Your task to perform on an android device: Use the Tata CLiQ app to check the product description for the iBELL MS06-16 Cordless Rechargeable Electric Screwdriver.
Image 0: 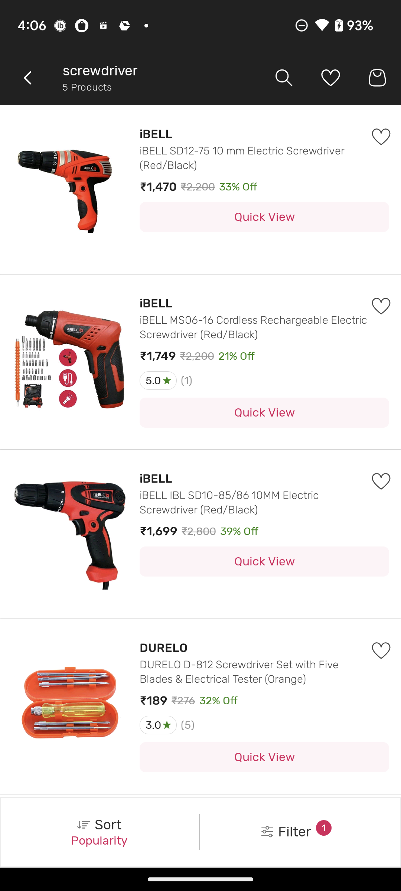
Click on iBELL MS06-16 Cordless Rechargeable Electric Screwdriver
Step 0: click (197, 356)
Image 1: 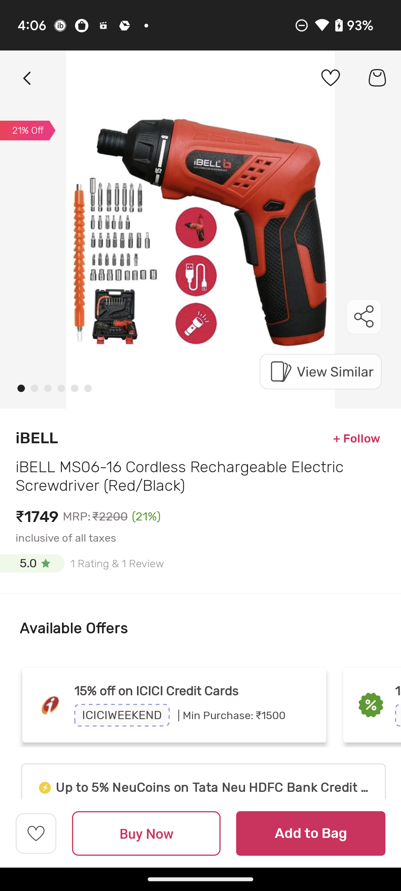
swipe up for product description
Step 1: scroll down